Your task to perform on an android device: I'm going to meet my son in Berlin for important work with my wife and I decided to go there by flight, so search for the one way flight from Stuttgart to Berlin airport on January 1,2024 in the Trip.com app.
Image 0: 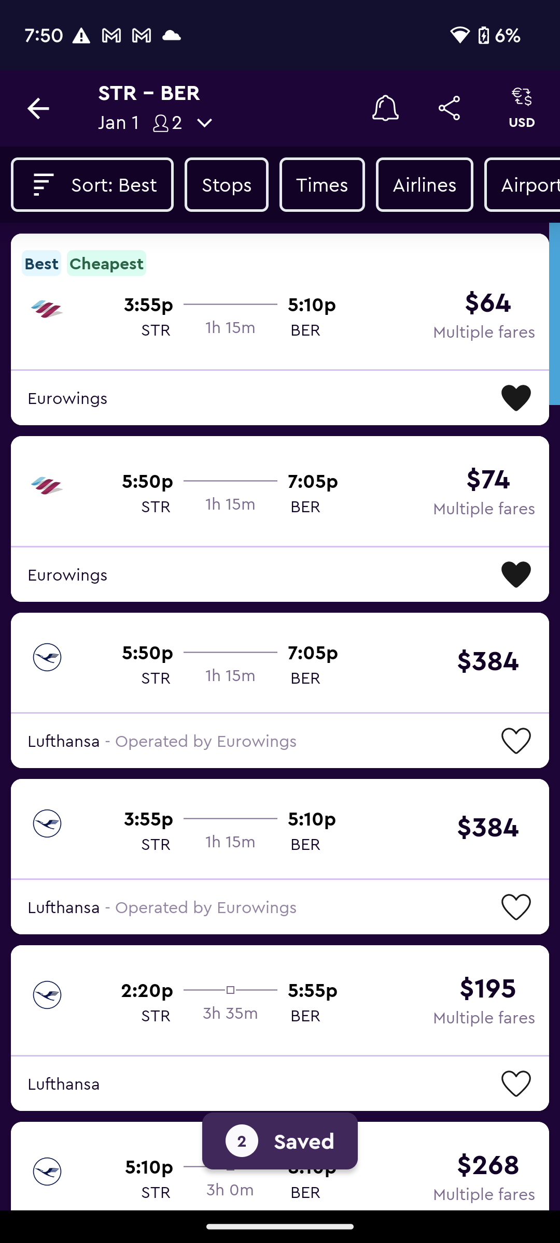
Open the Trip.com app.
Step 0: open app "Trip.com"
Image 1: 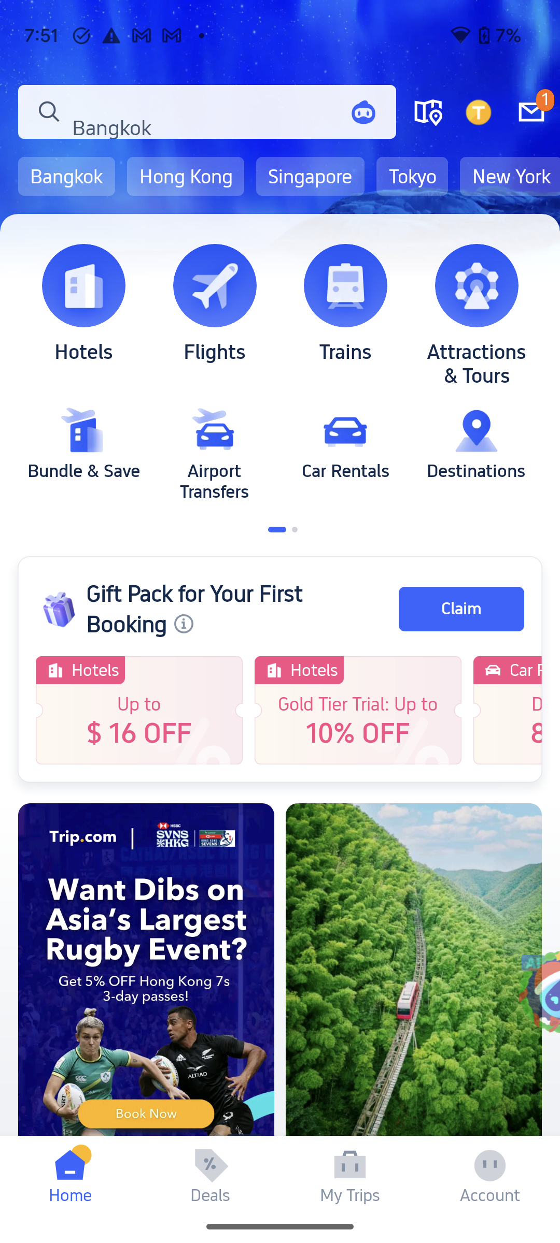
Click on the flight tab to search for the flights.
Step 1: click (215, 285)
Image 2: 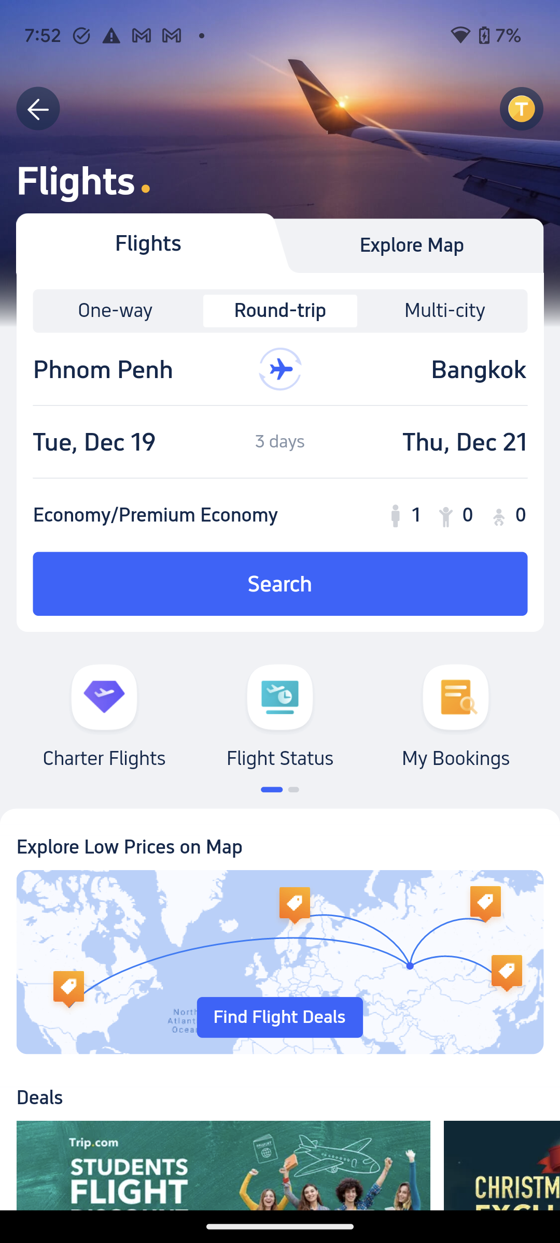
Click on the One-way tab to search for the one way flights.
Step 2: click (115, 311)
Image 3: 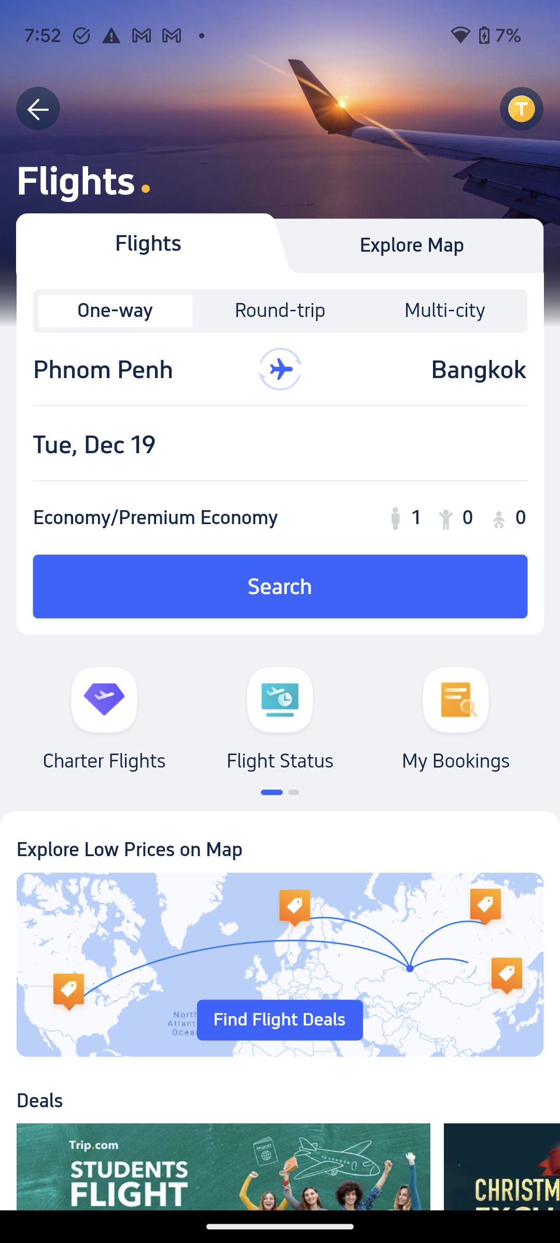
Click on the departure section location to enter the departure location.
Step 3: click (137, 369)
Image 4: 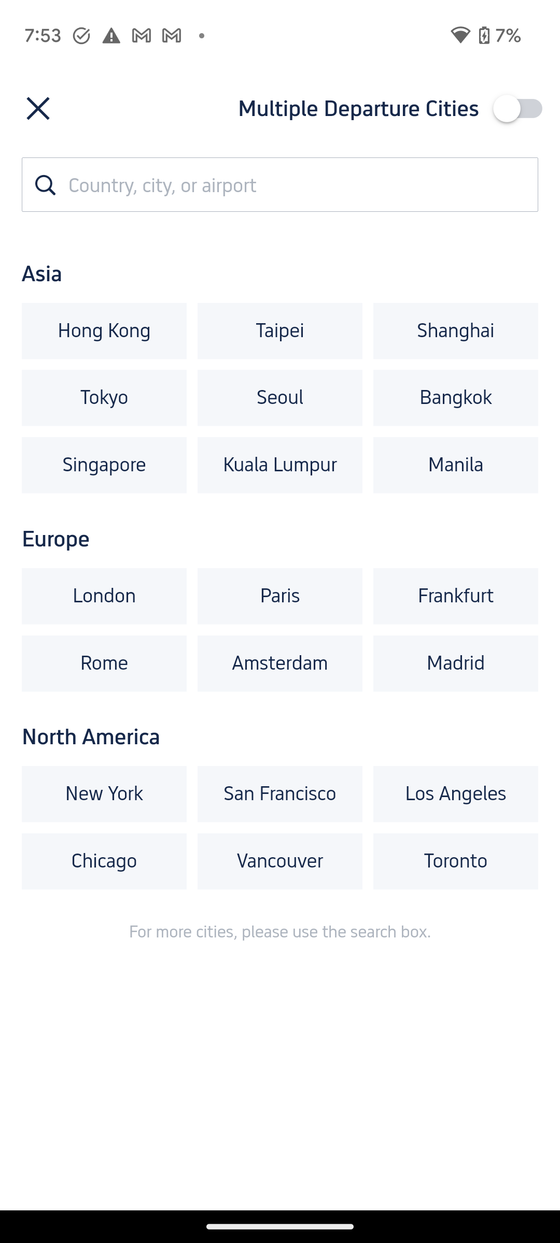
Click on the search location bar to search for the departure location.
Step 4: click (294, 184)
Image 5: 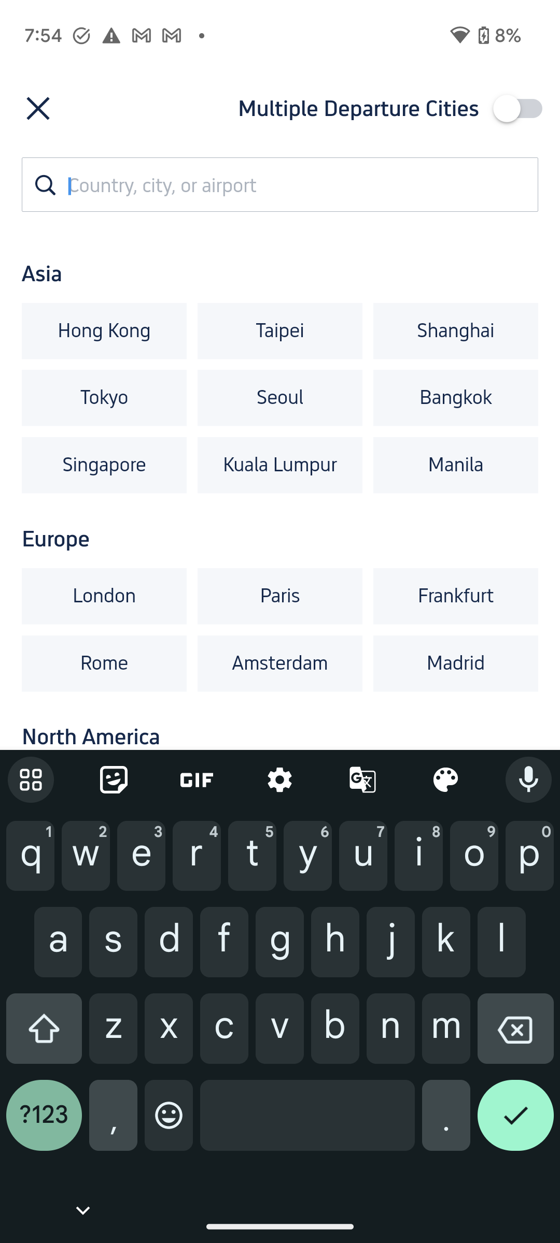
Type Stuttgart in the search location bar.
Step 5: type "Stuttgart"
Image 6: 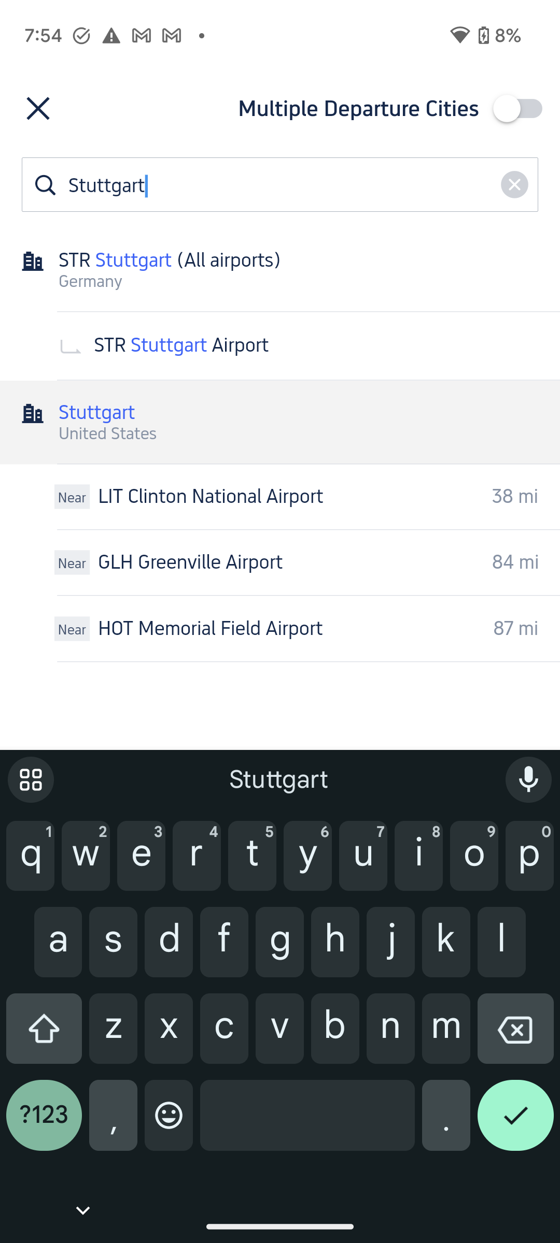
Click on the STR Stutgart (All airports) to select the departure location.
Step 6: click (280, 270)
Image 7: 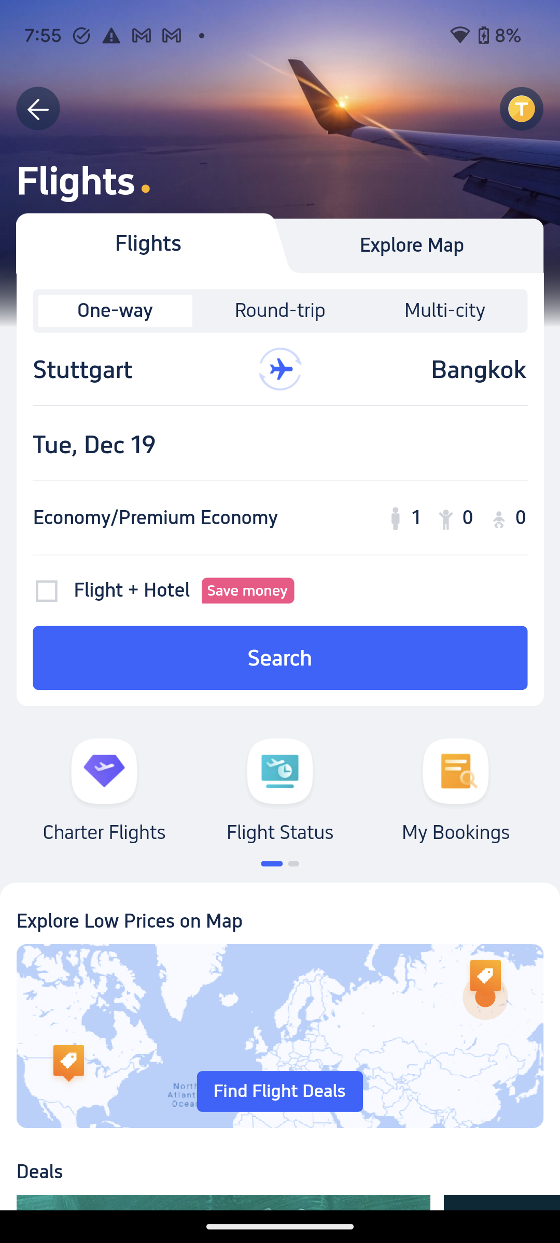
Click on the destination location section to enter the destination location.
Step 7: click (423, 369)
Image 8: 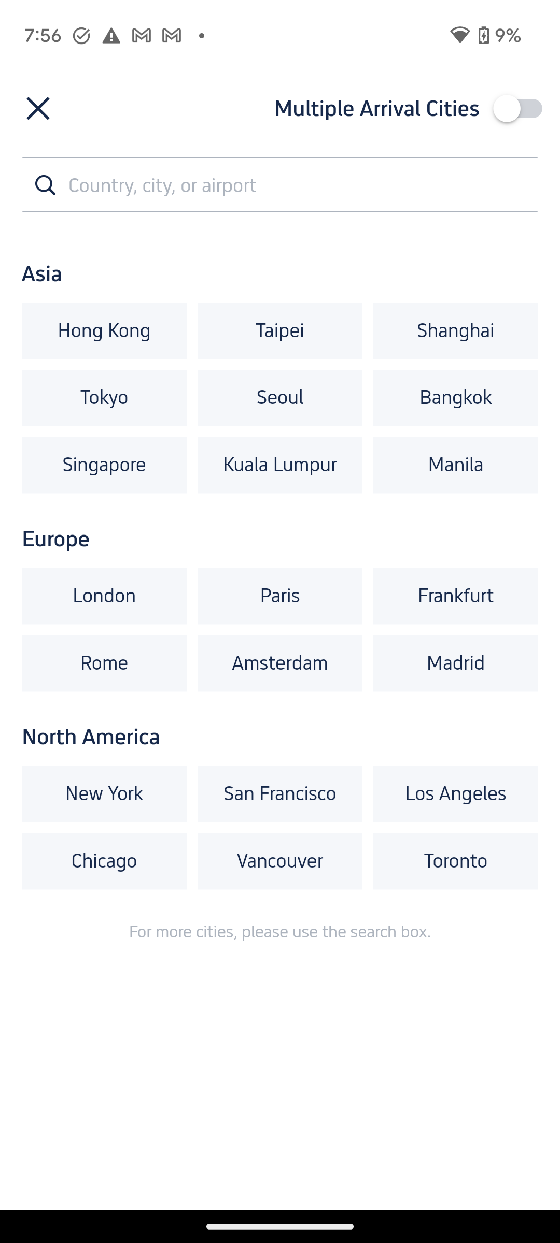
Click on the search location bar to search for the destination location.
Step 8: click (294, 184)
Image 9: 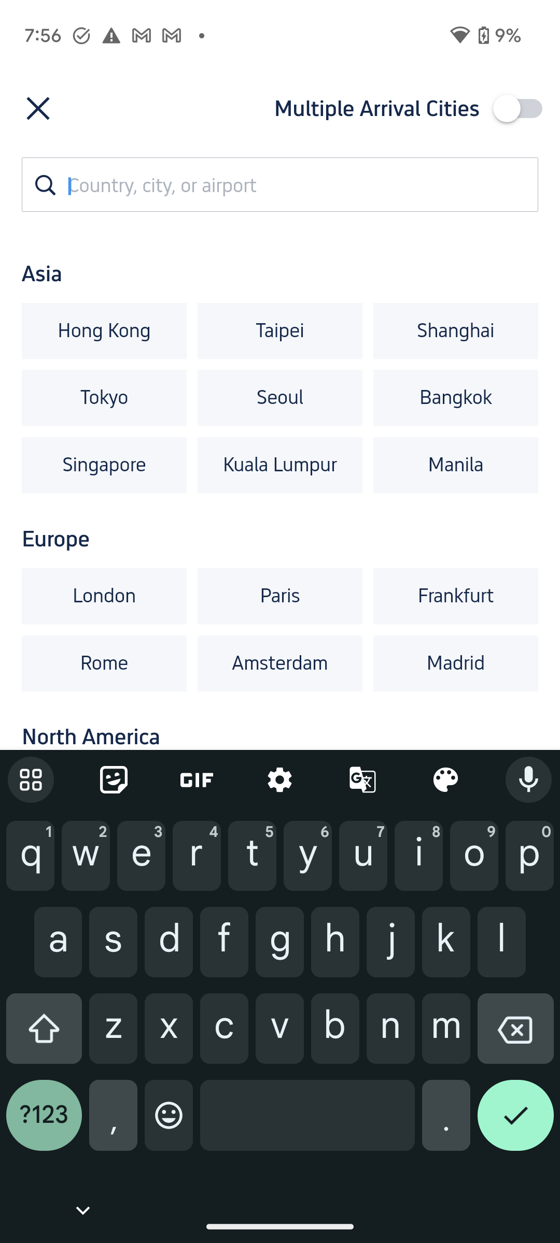
Type Berlin in the search location bar.
Step 9: type "Berlin"
Image 11: 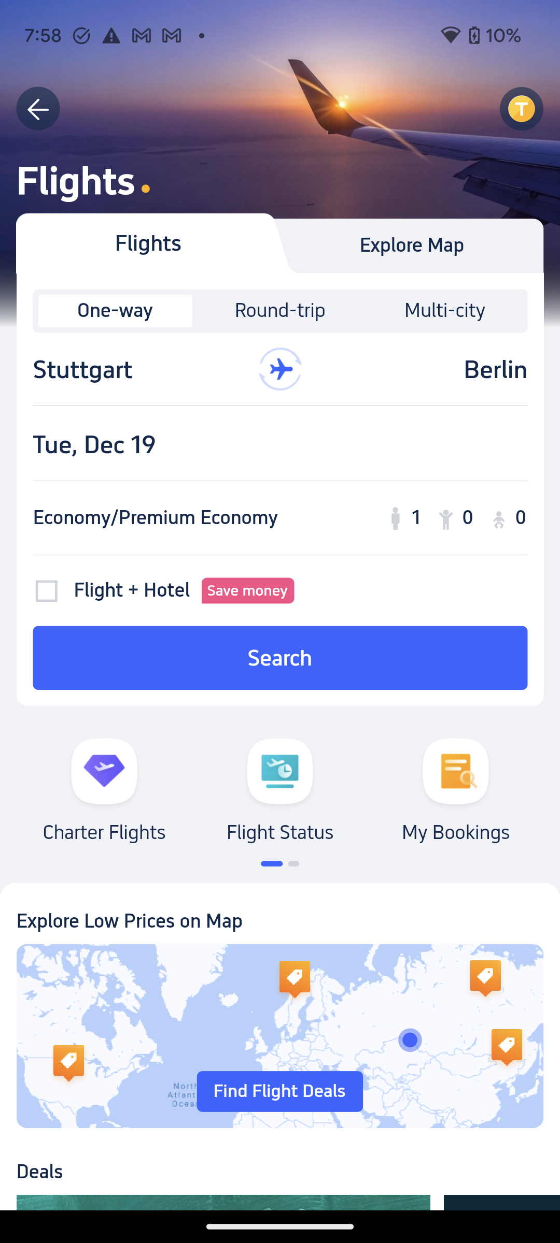
Click on the date section to select the departure date.
Step 11: click (280, 442)
Image 12: 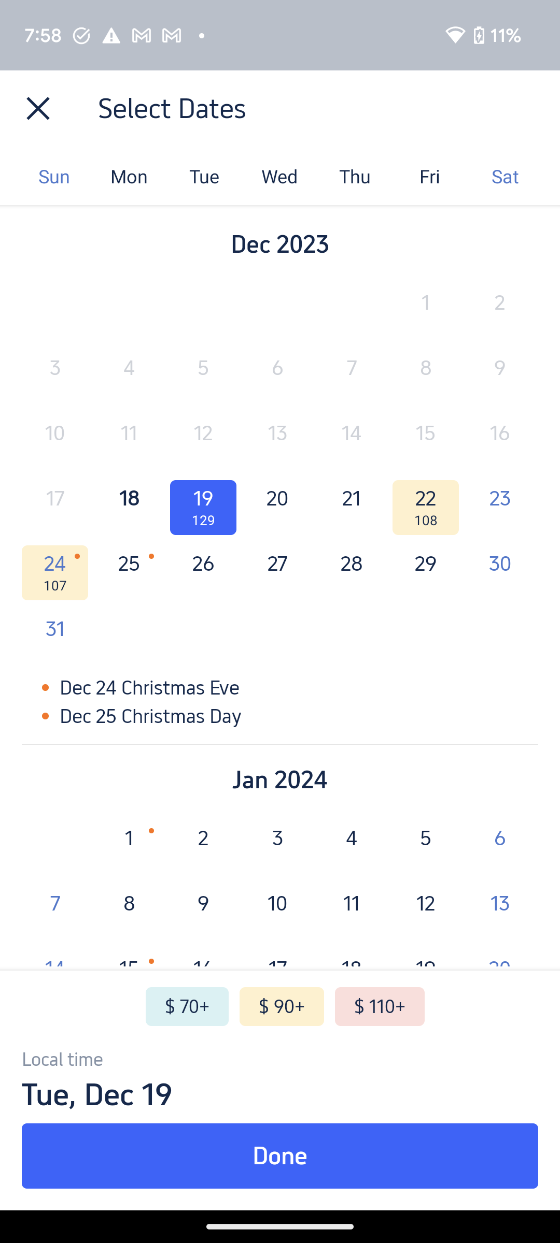
Click on the January 1 to select the departure date.
Step 12: click (129, 839)
Image 13: 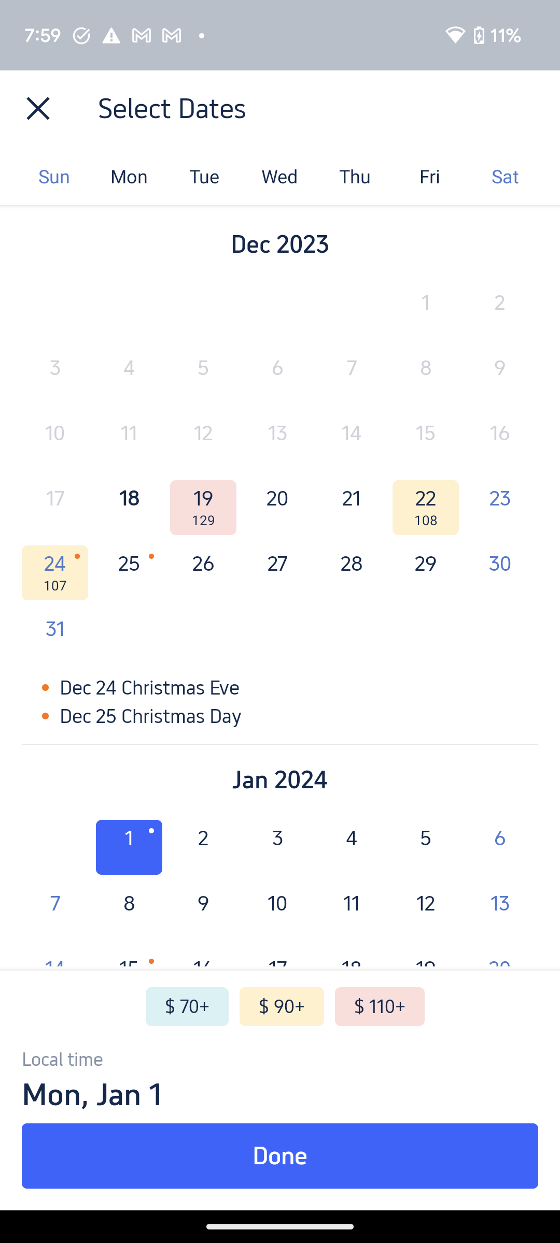
Click on the Done button to confirm the departure date.
Step 13: click (280, 1156)
Image 14: 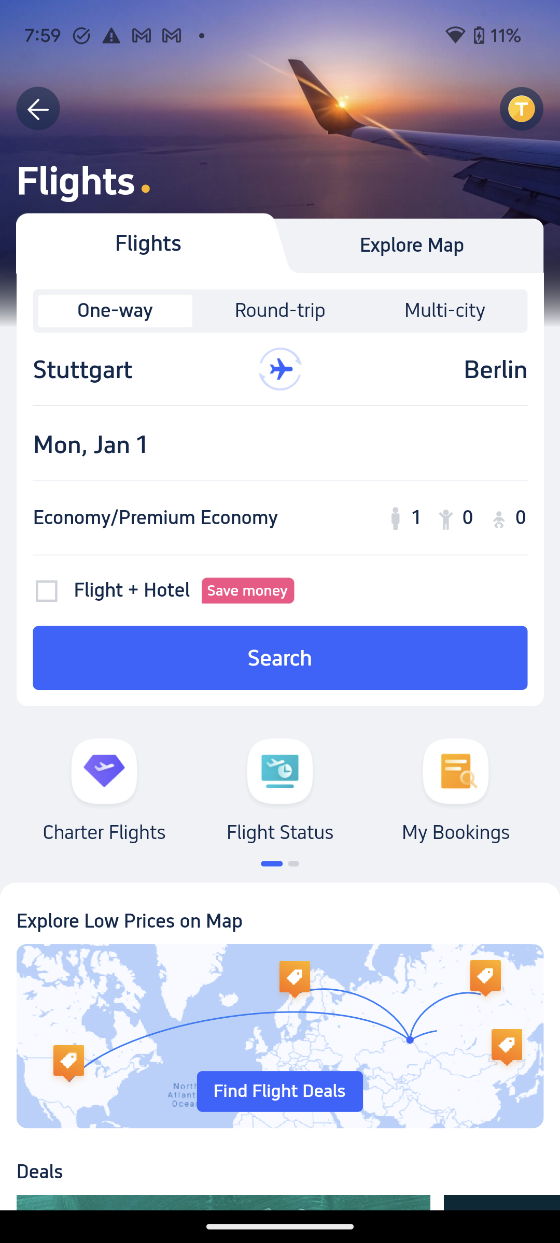
Click on the travelers section to select the number of travelers.
Step 14: click (455, 507)
Image 15: 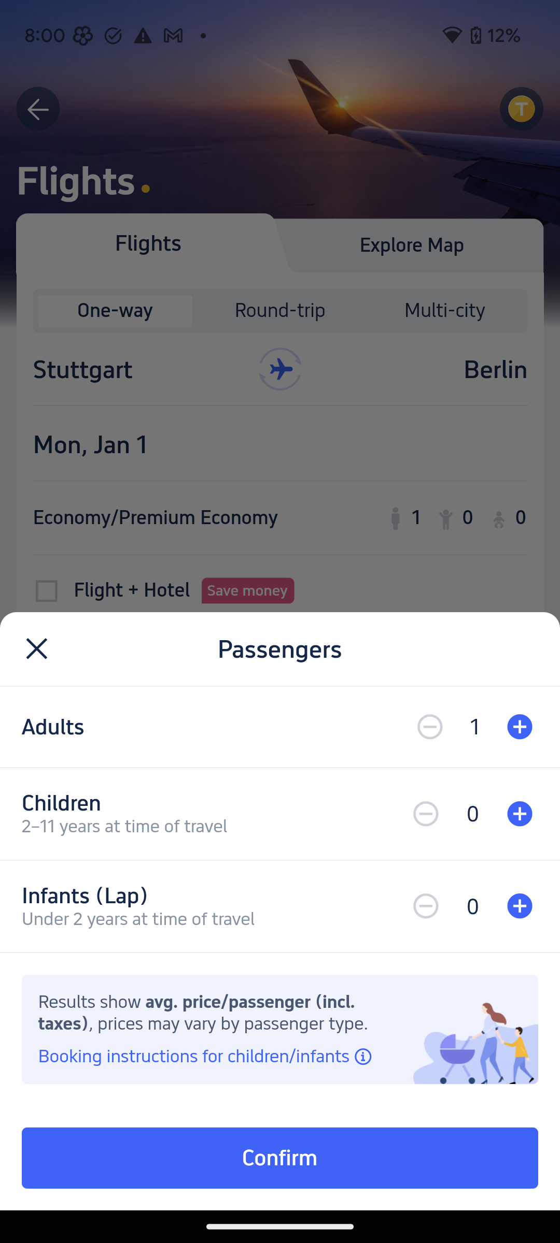
Click on the plus button of Adults option to increase the traveler.
Step 15: click (520, 727)
Image 16: 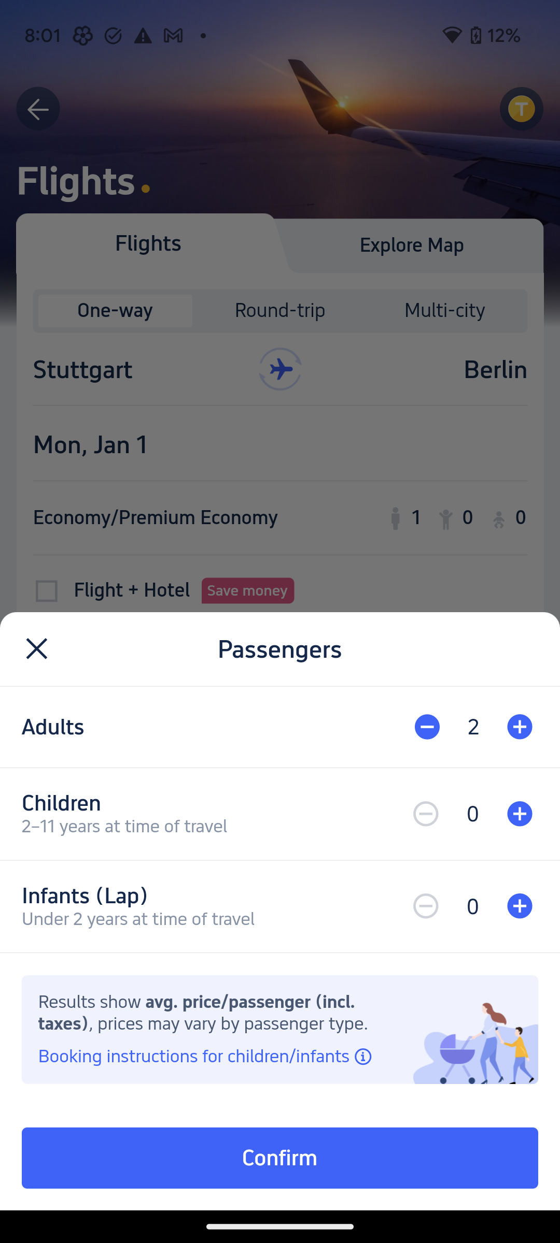
Click on the Confirm button to confirm the number of travelers
Step 16: click (280, 1158)